Your task to perform on an android device: I want traffic updates for my upcoming route to New York so I can reach it fast.
Image 0: 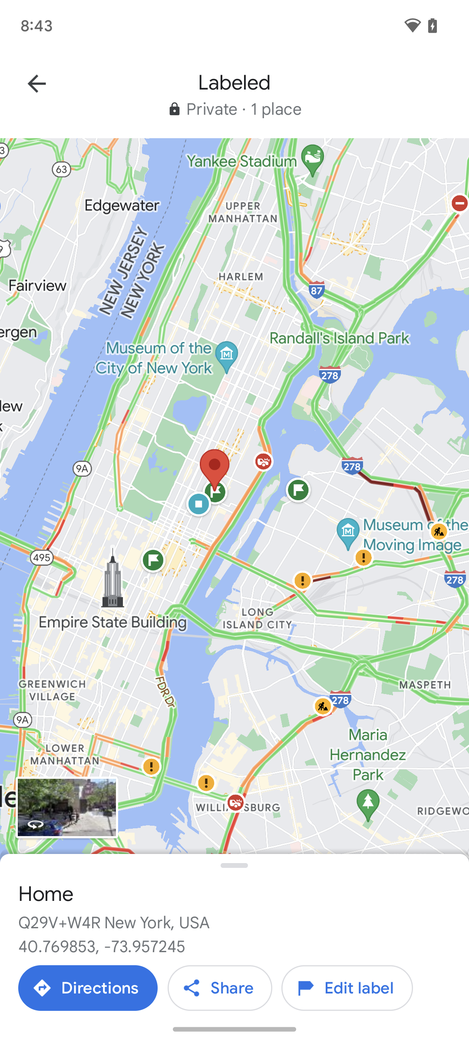
Click on the back button on the top left corner of the screen.
Step 0: click (36, 83)
Image 1: 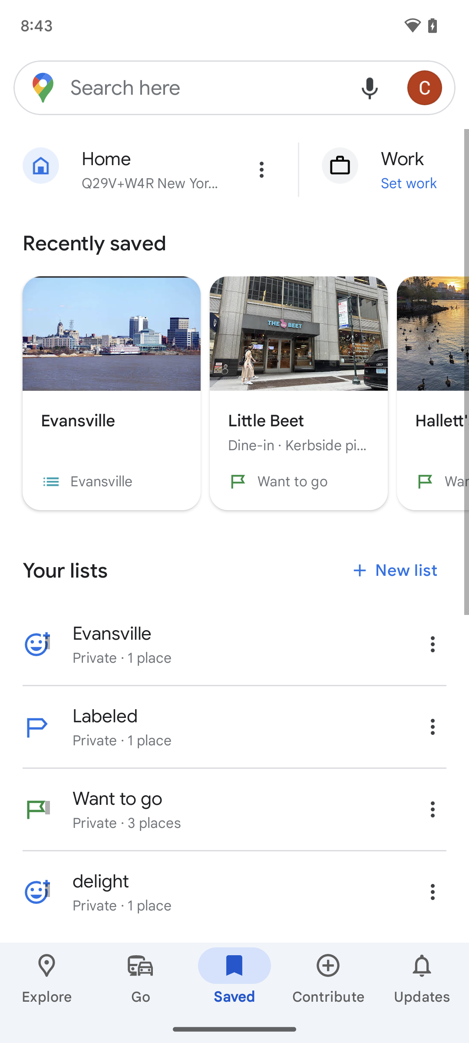
Click on the Go icon on the bottom of the screen.
Step 1: click (141, 979)
Image 2: 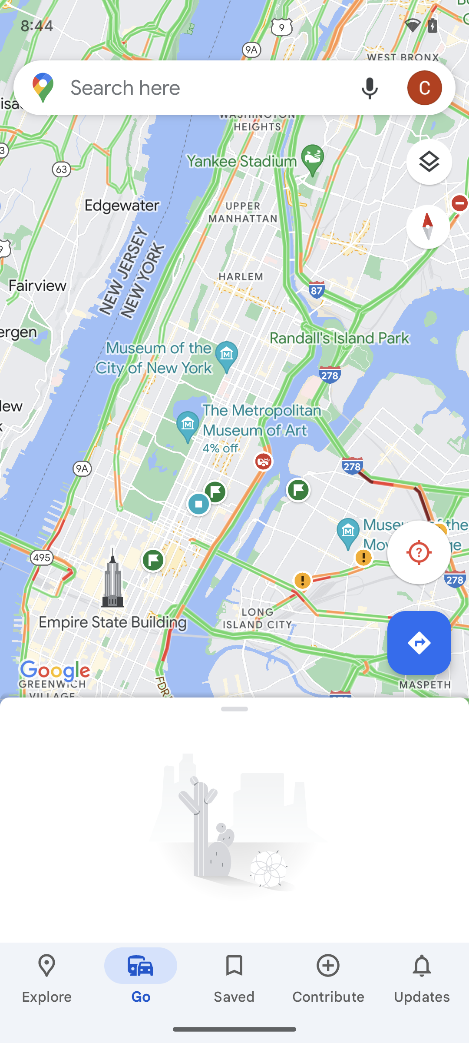
Click on the Search here on the top of the screen.
Step 2: click (206, 87)
Image 3: 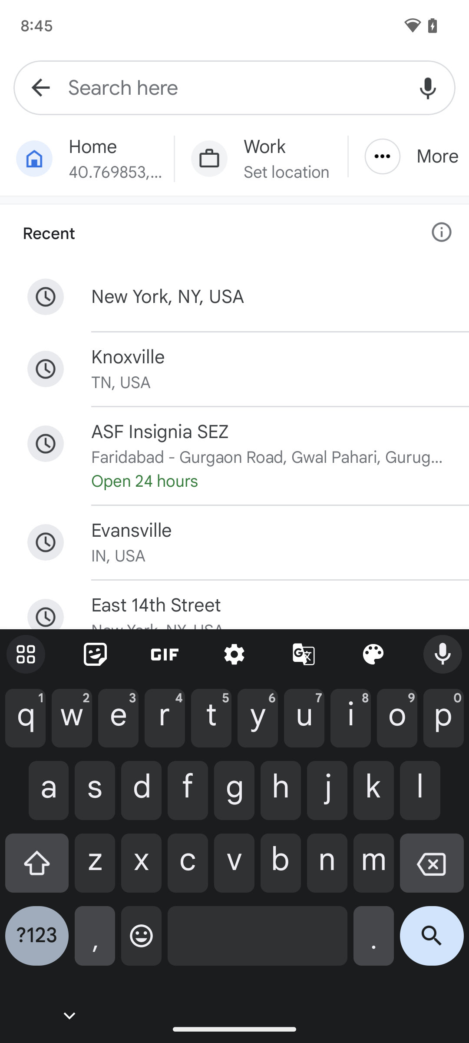
Click on the first suggestion on the screen.
Step 3: click (268, 297)
Image 4: 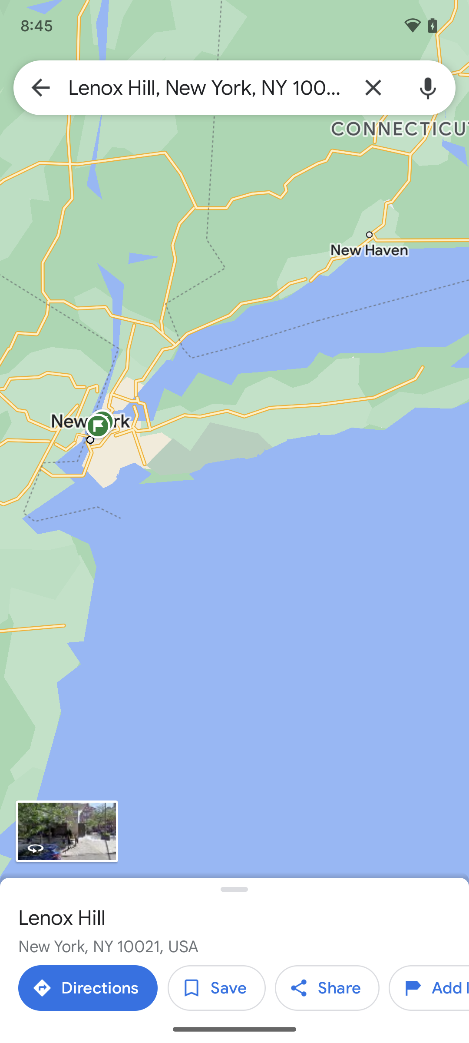
Click on the Directions button on the screen.
Step 4: click (88, 988)
Image 5: 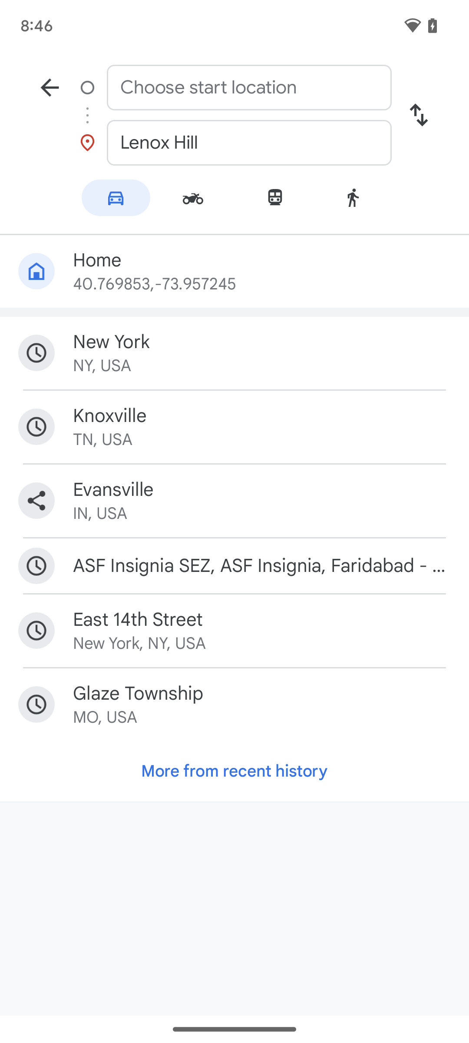
Click on the first suggestion on the screen.
Step 5: click (262, 342)